Your task to perform on an android device: Turn on the settings of the "Vimeo" app to upload video only via WiFi.
Image 0: 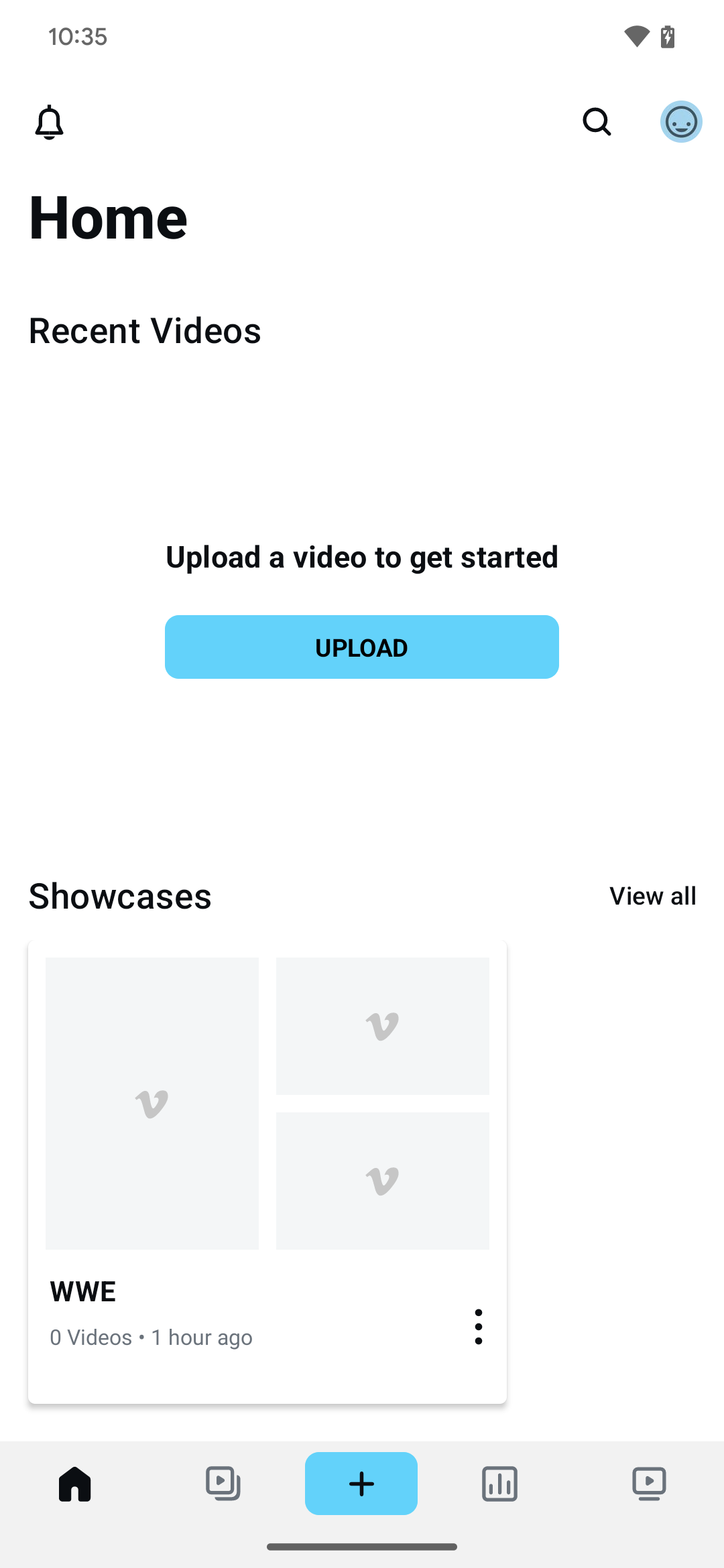
Click on the profile button at the top right corner of the screen.
Step 0: click (362, 142)
Image 1: 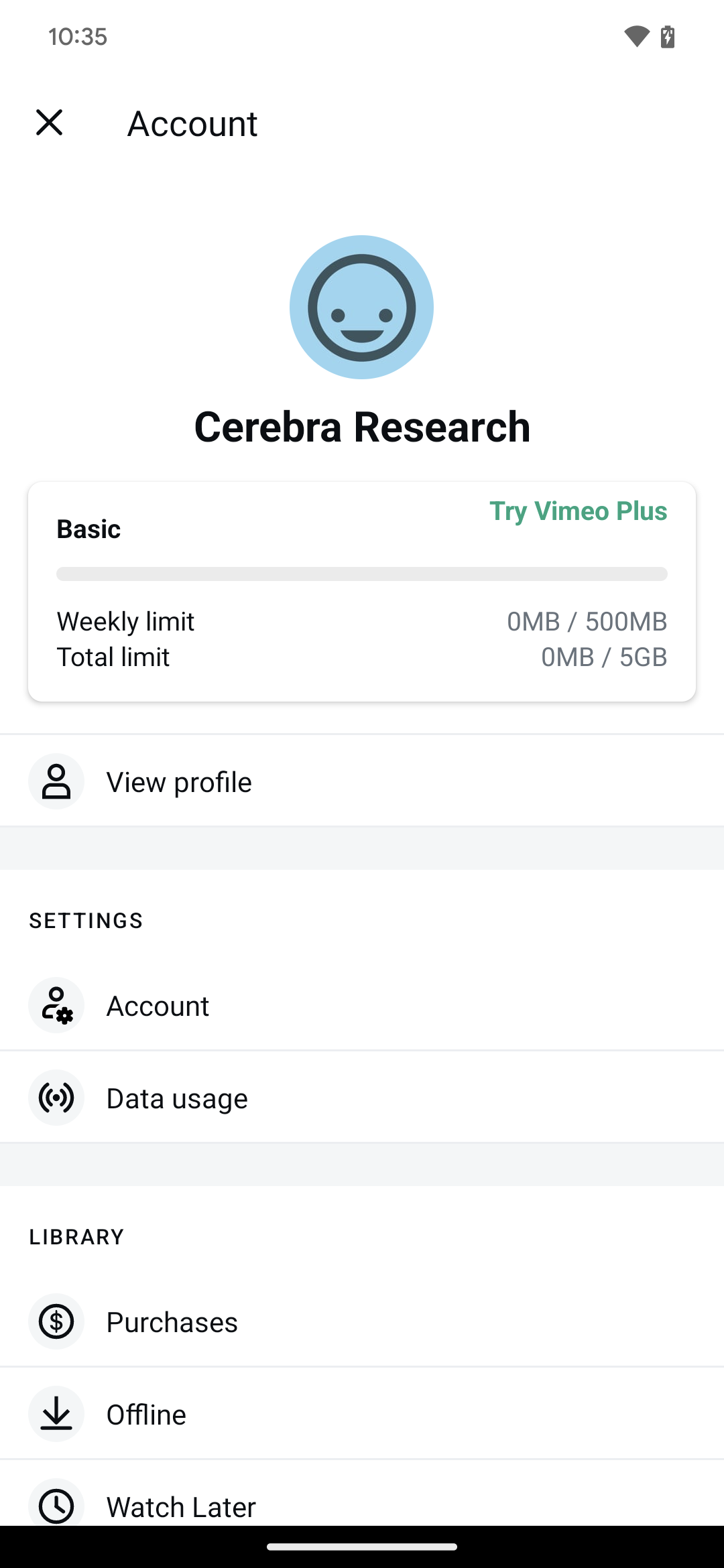
Click on the data usage button.
Step 1: click (177, 1097)
Image 2: 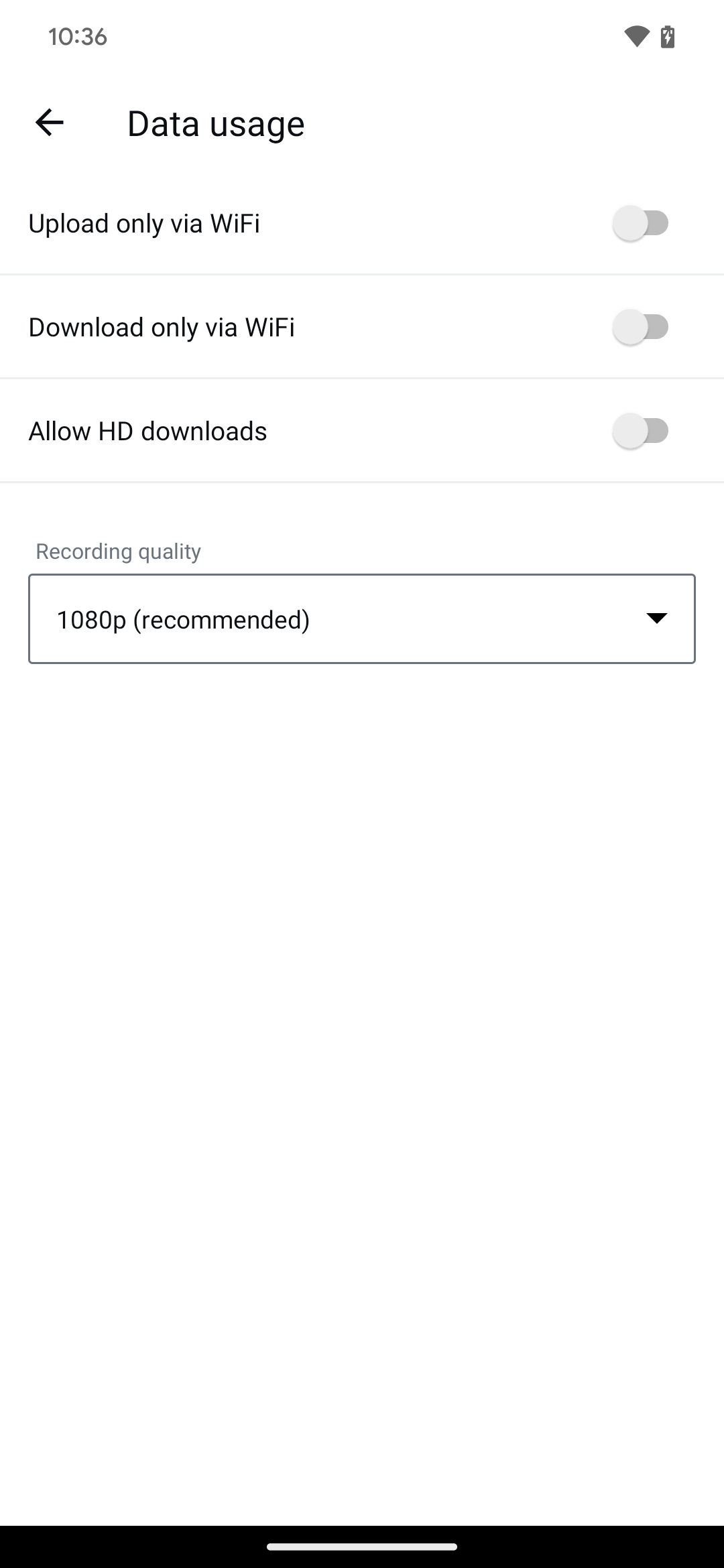
Click on the Turn on icon at the top right corner.
Step 2: click (648, 222)